Your task to perform on an android device: Save the hotel Royalty B & B in my Vancouver itinerary Tab on the MakeMyTrip app.
Image 0: 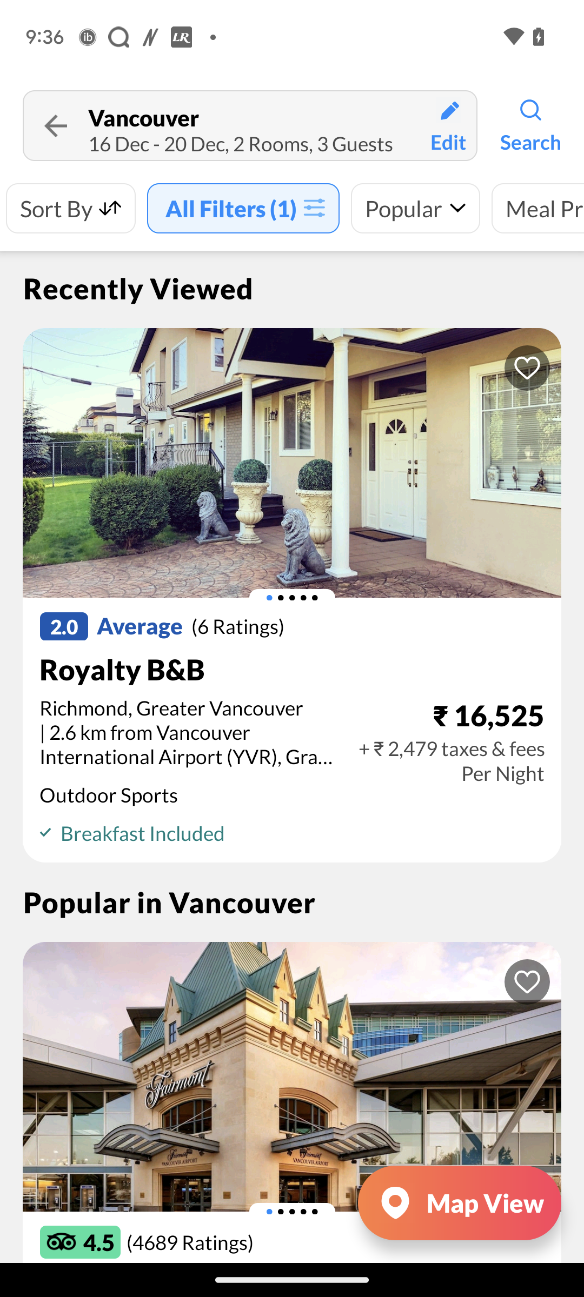
Click on the heart icon at the top right corner of the Royalty B & B hotel image.
Step 0: click (292, 668)